Your task to perform on an android device: I am planning to visit "Rice Lake" in Canada with my family, so on the Omio app, search for the trails for me from "Toronto to Rice Lake "for the three adults on October 26th.
Image 0: 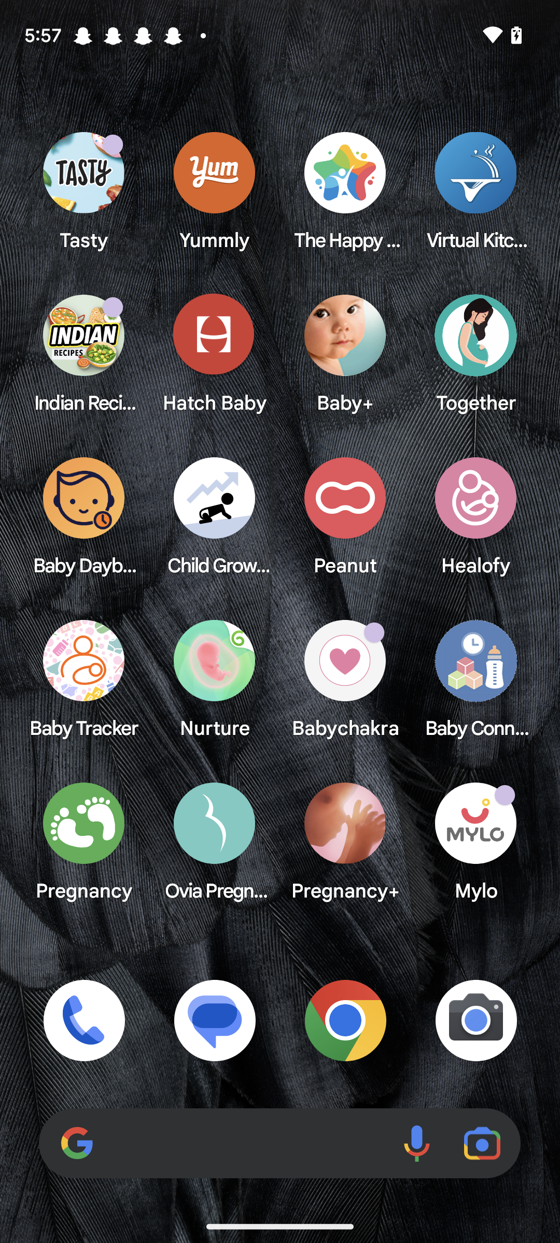
Open the Omio app.
Step 0: open app "Omio"
Image 1: 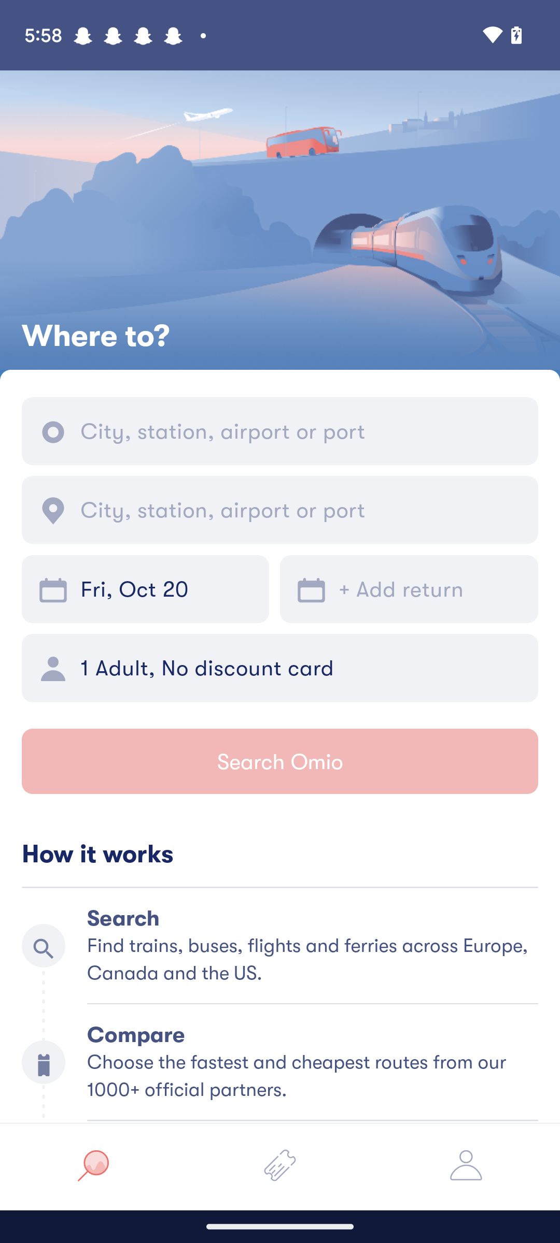
Click on the First input box.
Step 1: click (301, 431)
Image 2: 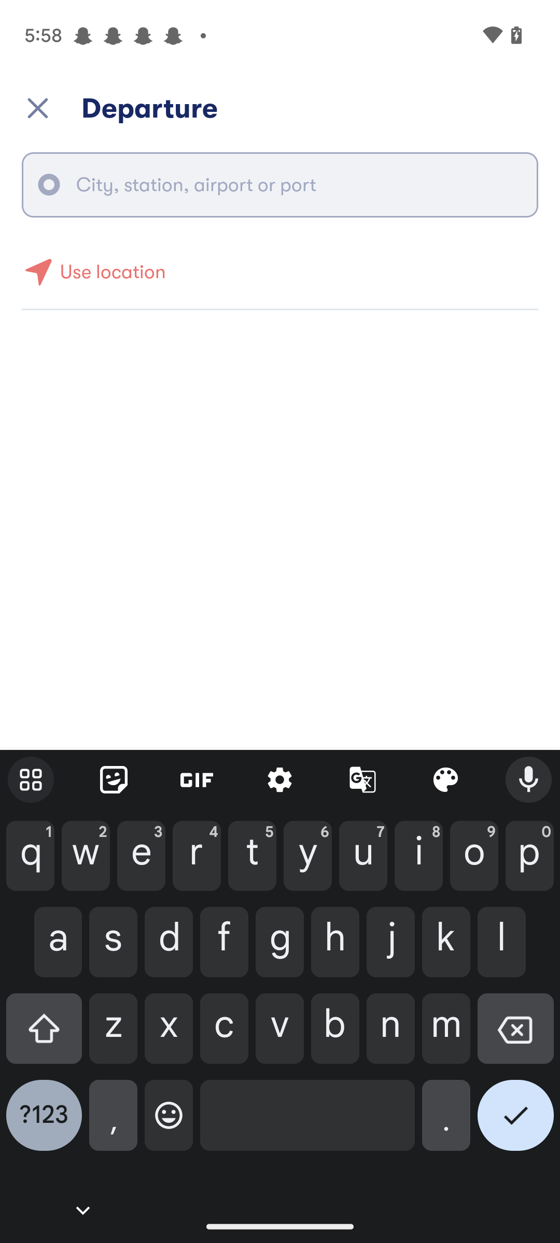
Type Toronto in the search box.
Step 2: type "Toronto"
Image 3: 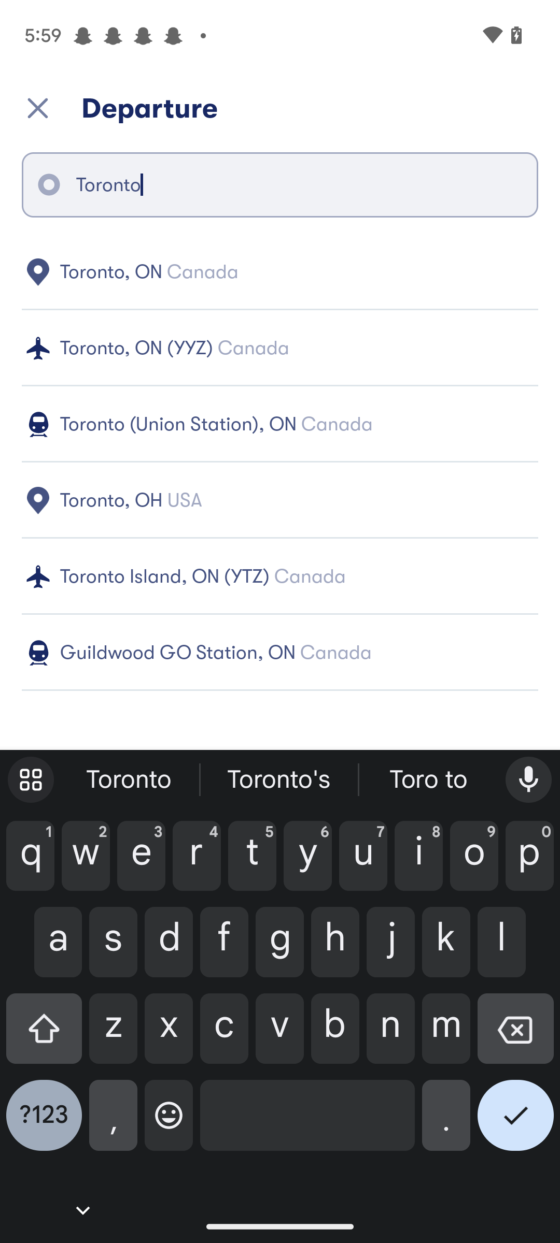
Click on the First tab "Toronto, ON, Canada".
Step 3: click (296, 272)
Image 4: 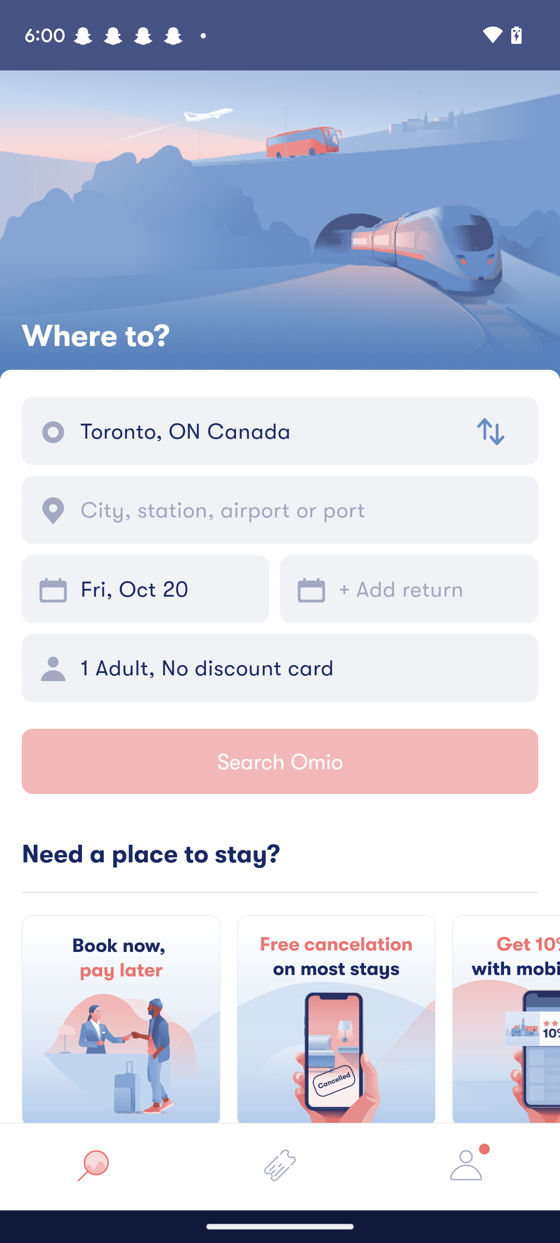
Click on the Second input box.
Step 4: click (301, 510)
Image 5: 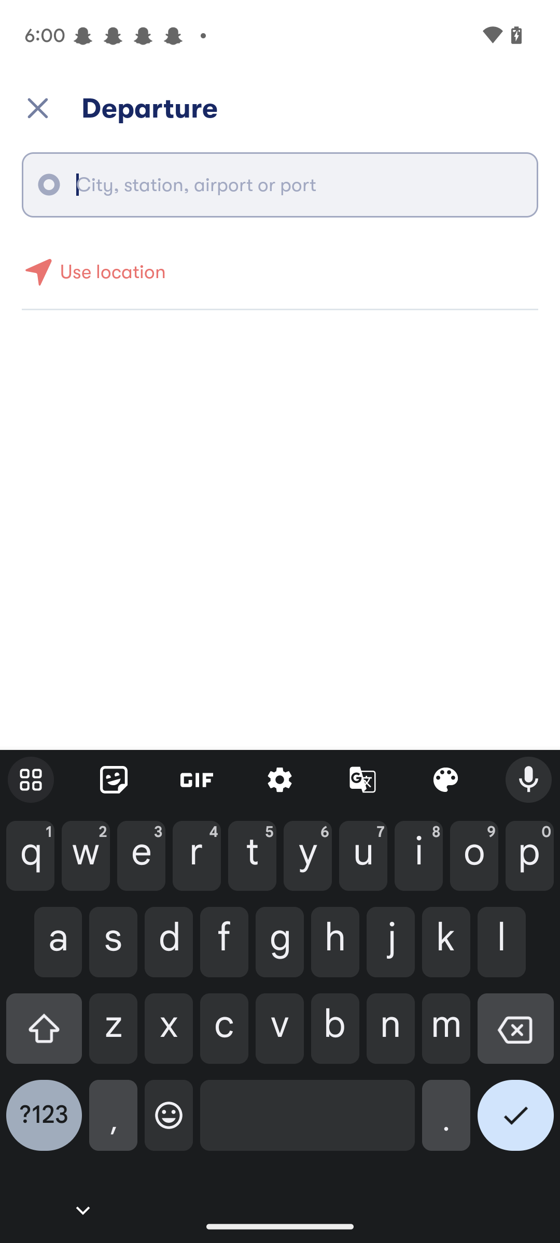
Type "Rice Lake" in the search box.
Step 5: type "Rice Lake"
Image 6: 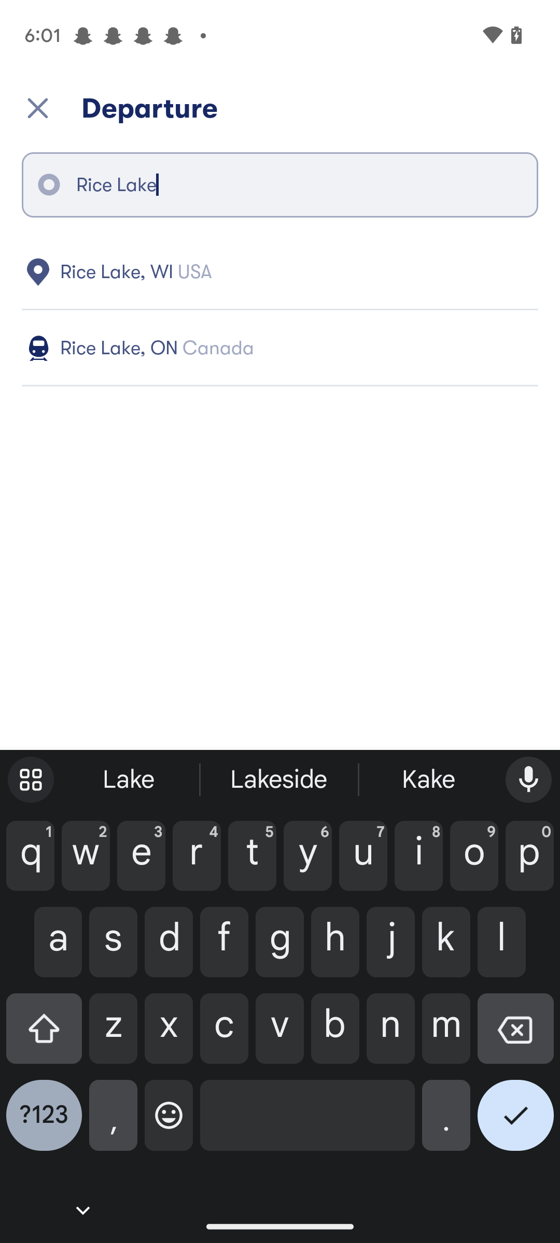
Click on the Second tab " Rice Lake, ON Canada".
Step 6: click (296, 348)
Image 7: 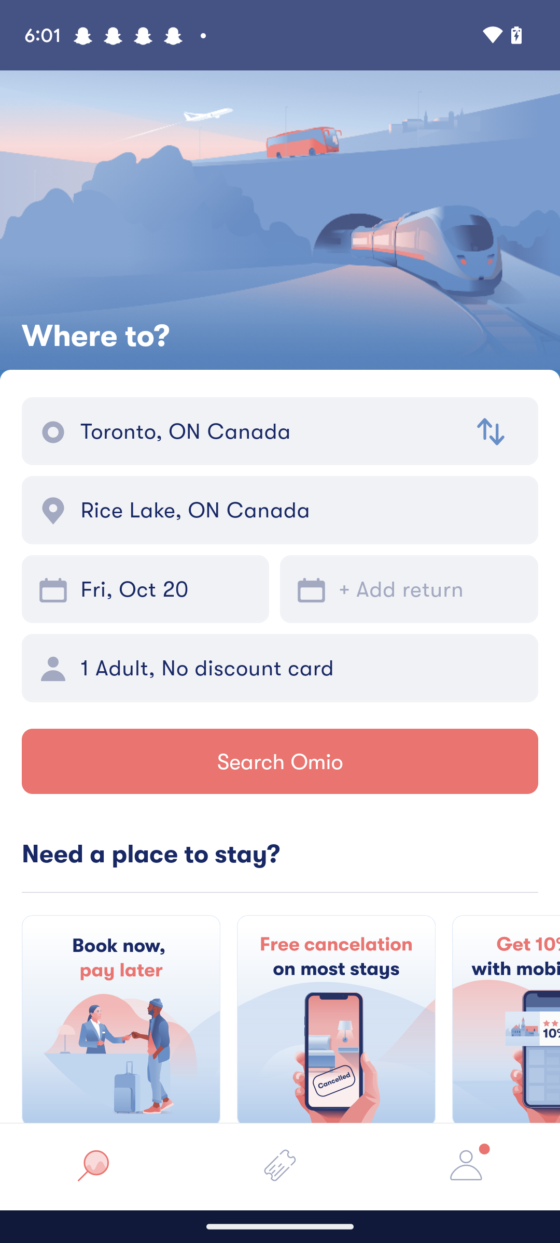
Click on the Calendar tab.
Step 7: click (53, 588)
Image 8: 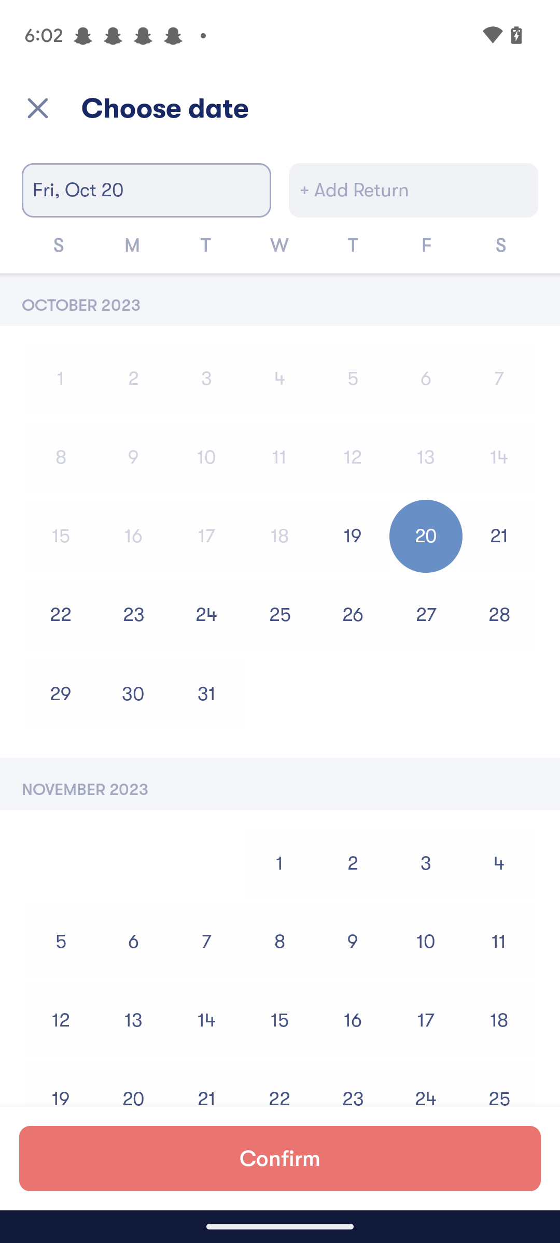
Click on the Date 26th October.
Step 8: click (353, 615)
Image 9: 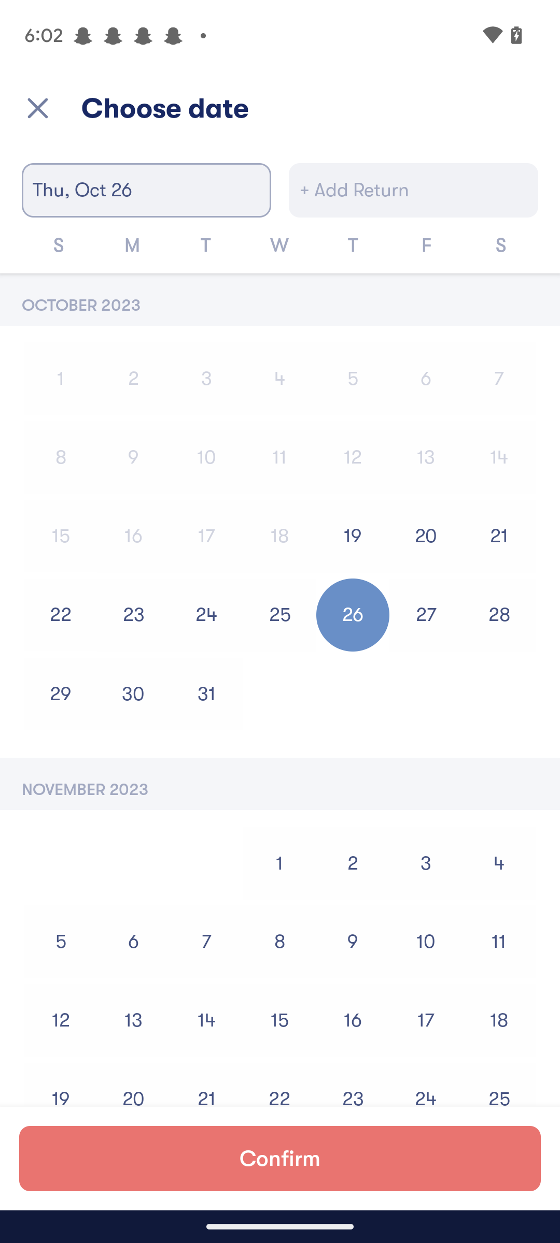
Click on the Confirm Tab at the bottom.
Step 9: click (280, 1158)
Image 10: 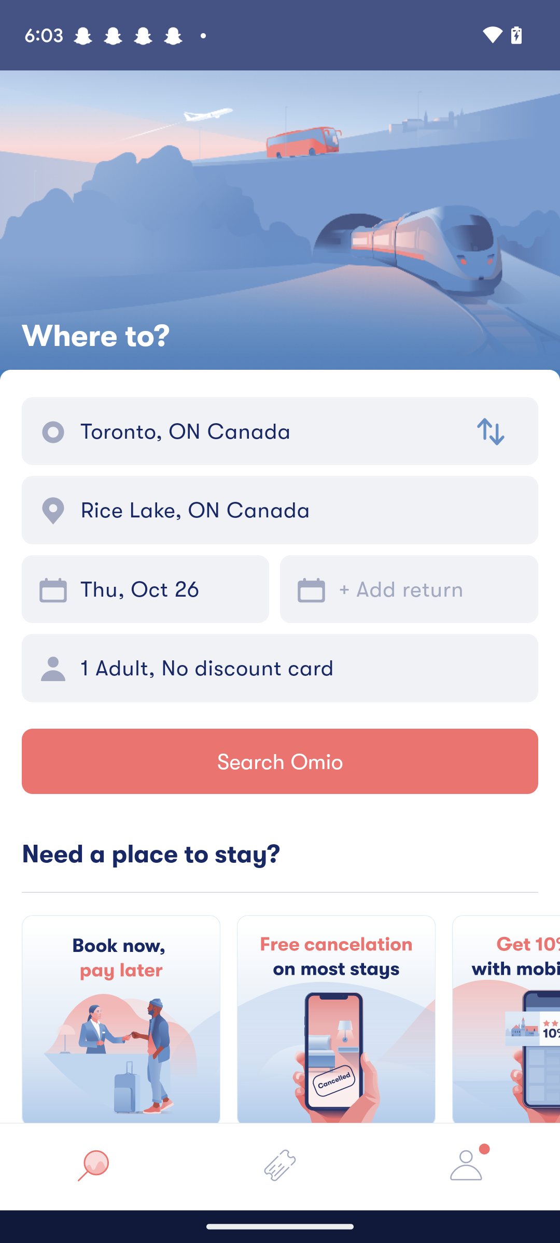
Click on the adult tab.
Step 10: click (301, 668)
Image 11: 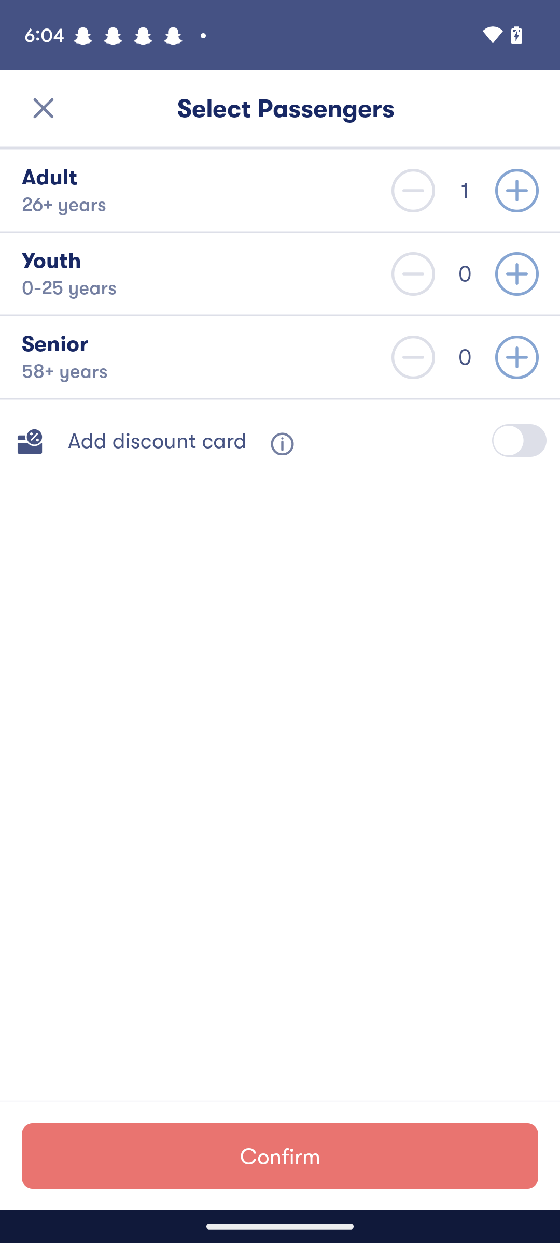
Click on the + icon of  the adult tab.
Step 11: click (516, 190)
Image 12: 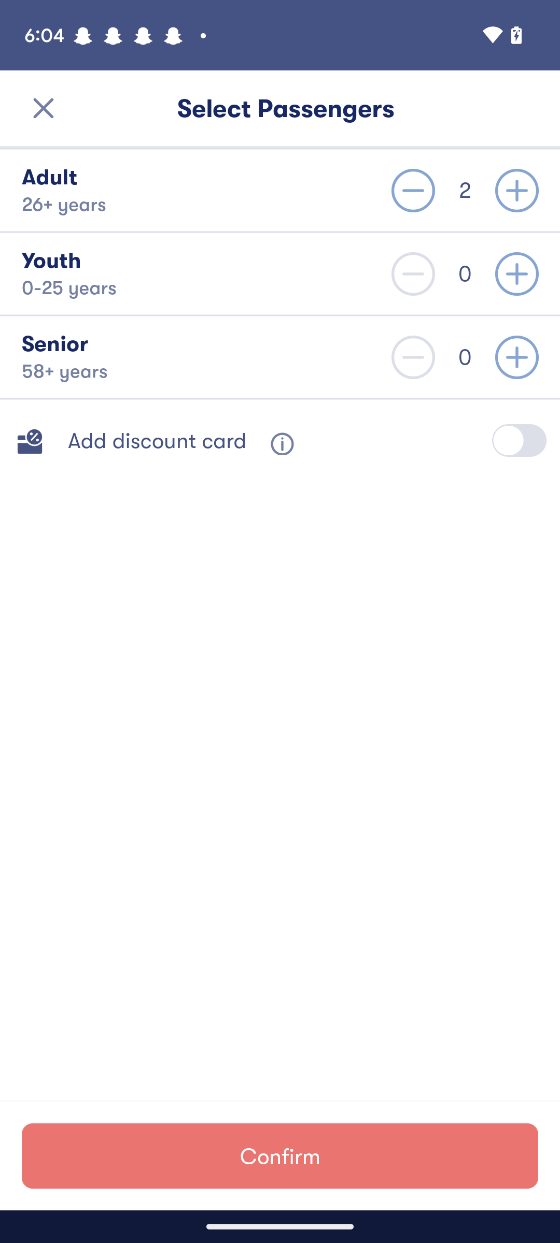
Click on the + icon of  the adult tab.
Step 12: click (516, 190)
Image 13: 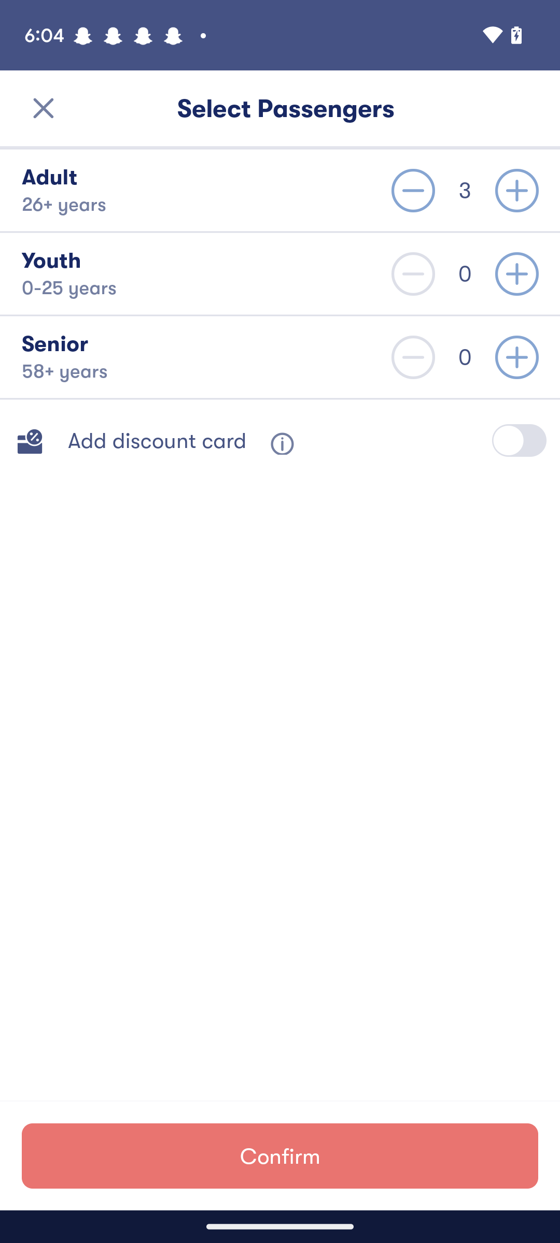
Click on the confirm tab at the bottom.
Step 13: click (280, 1156)
Image 14: 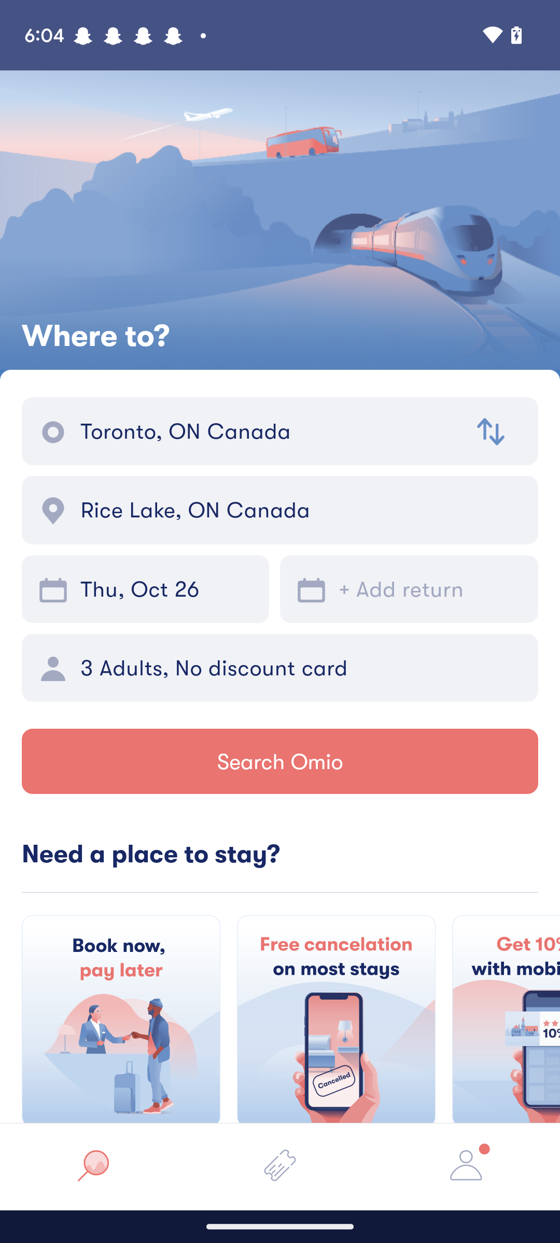
click on the tab search "Omio".
Step 14: click (280, 761)
Image 15: 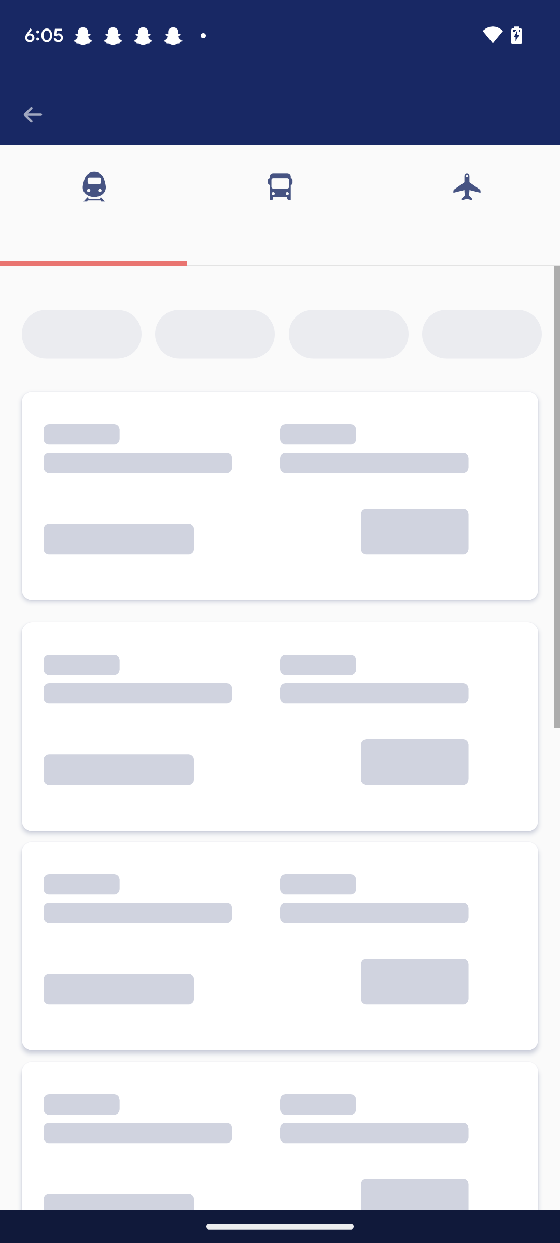
click on the tab search "Omio".
Step 15: wait